Your task to perform on an android device: play the video found on YouTube search. This American Life The Call from the suggestion
Image 0: 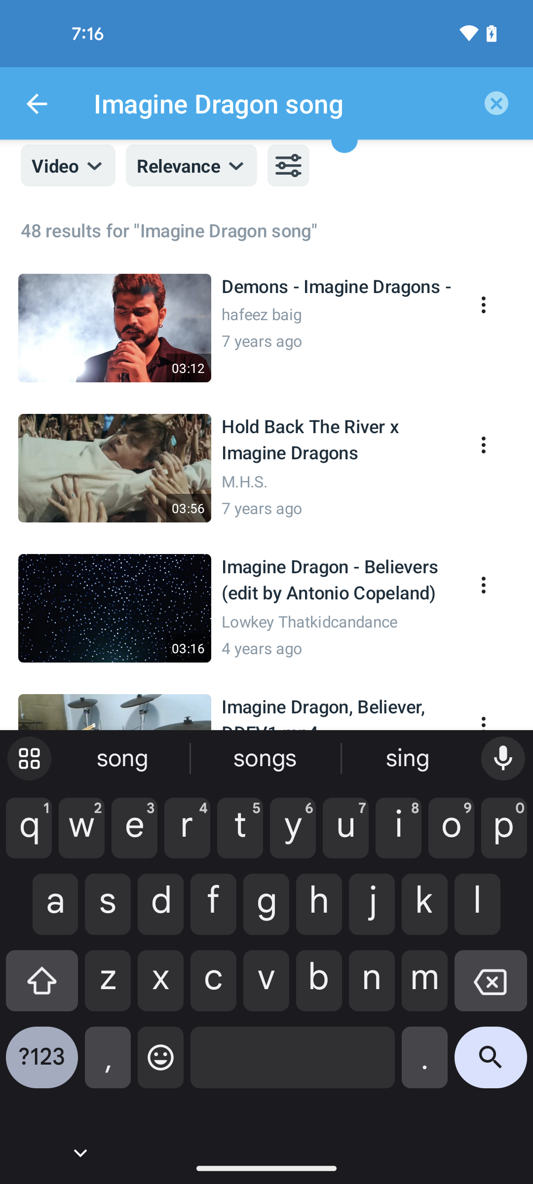
open the Youtube app
Step 0: open app "YouTube"
Image 1: 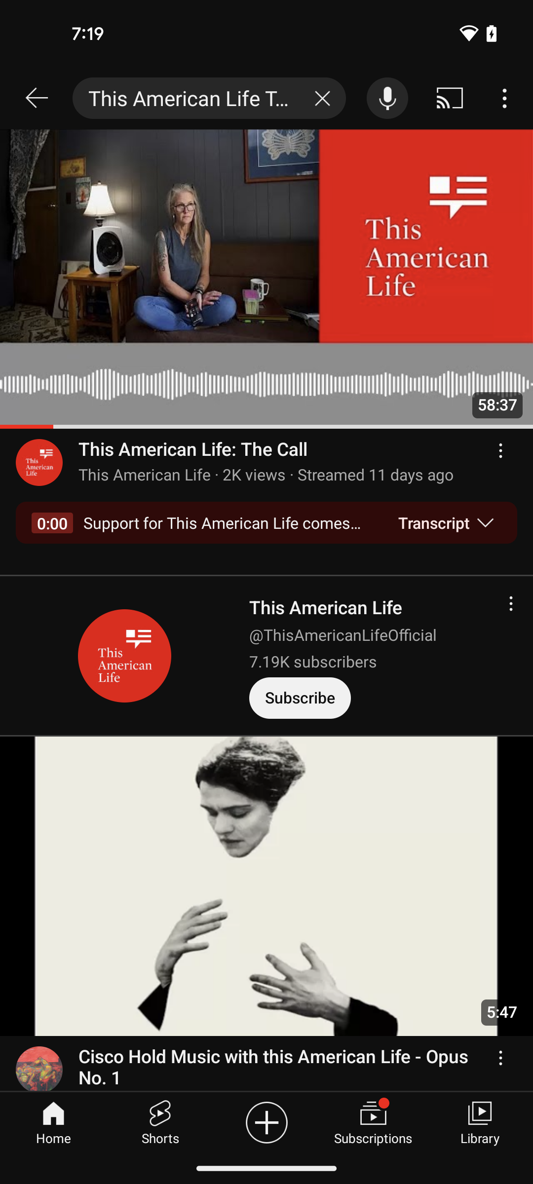
click on the first suggested video
Step 1: click (266, 315)
Image 2: 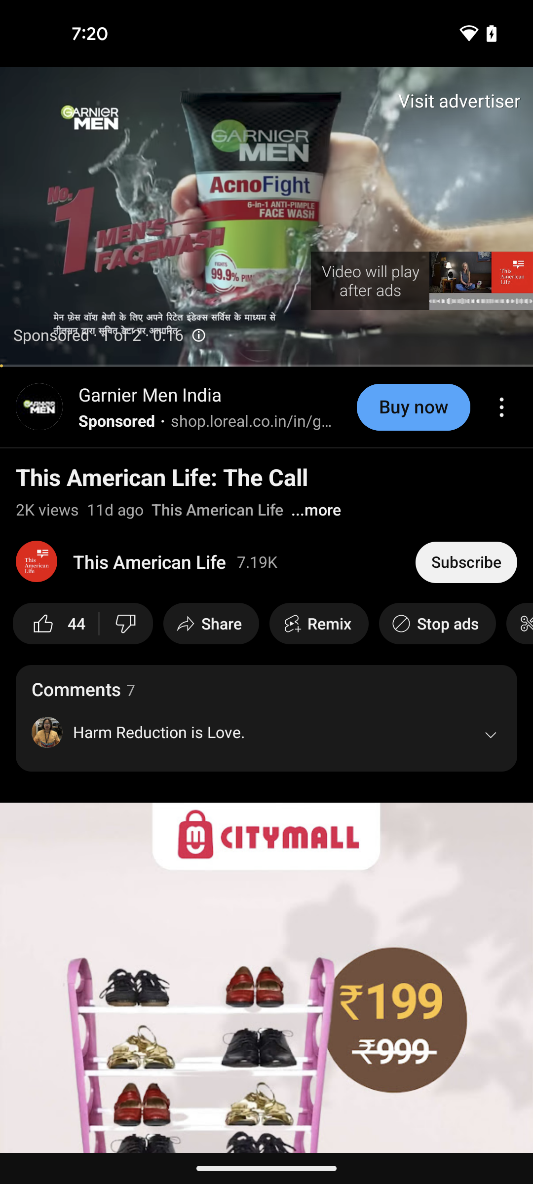
click on the first suggested video
Step 2: wait